Your task to perform on an android device: My wife told me that before purchasing any shirt, compare the price of it with that of other sellers. This Classy Fashionable Men Shirts seems good, and I want to purchase it, but I need to compare its price with other sellers. So compare the price of the Classy Fashionable Men Shirts with other sellers in the Meesho app.
Image 0: 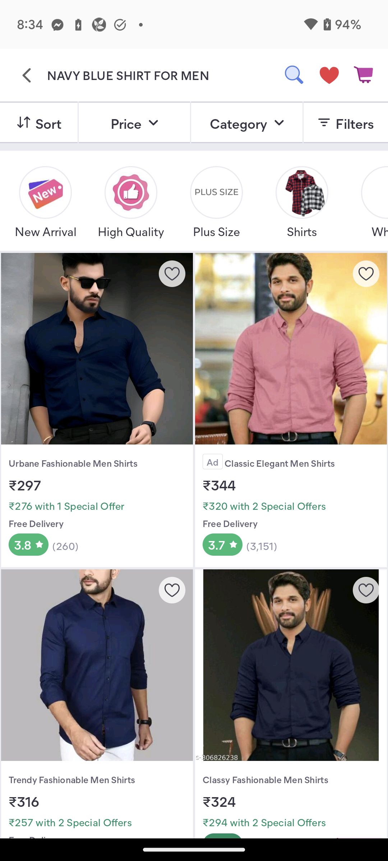
Click on the Classy Fashionable Men Shirts to view the price of other sellers of this product.
Step 0: click (291, 779)
Image 1: 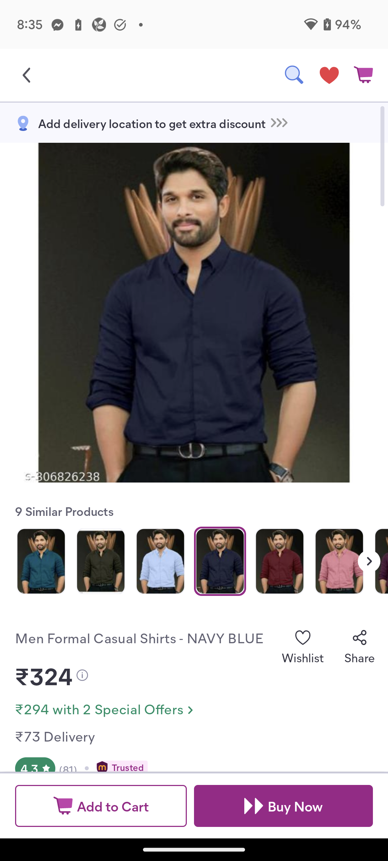
Scroll down to view the price of other sellers of this shirt.
Step 1: scroll down
Image 2: 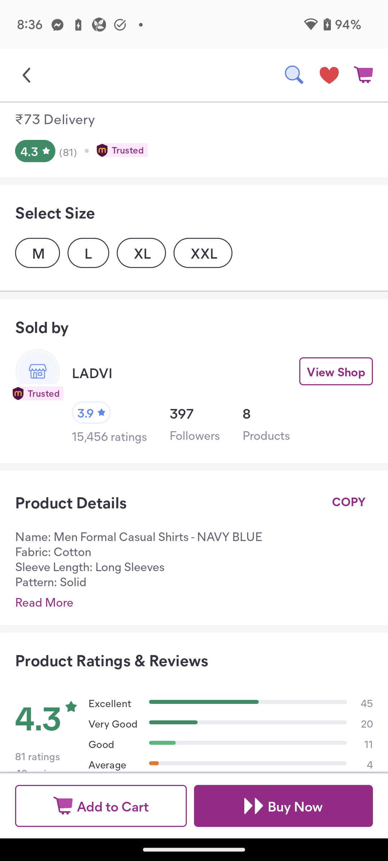
Scroll down to view the price of other sellers of this shirt.
Step 2: scroll down
Image 3: 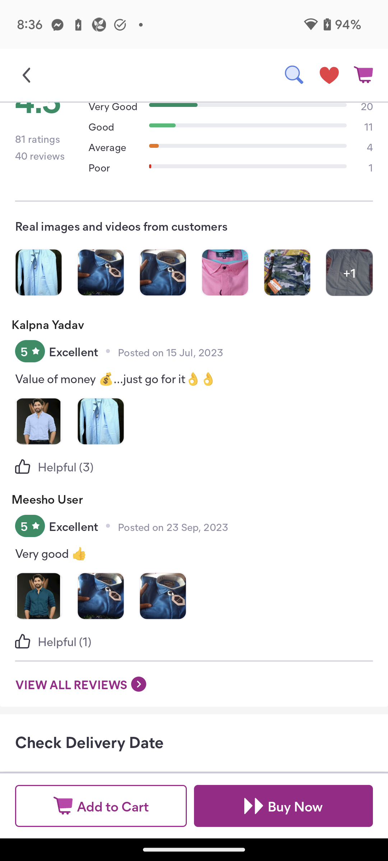
Scroll down to view the price of other sellers of this shirt.
Step 3: scroll down
Image 4: 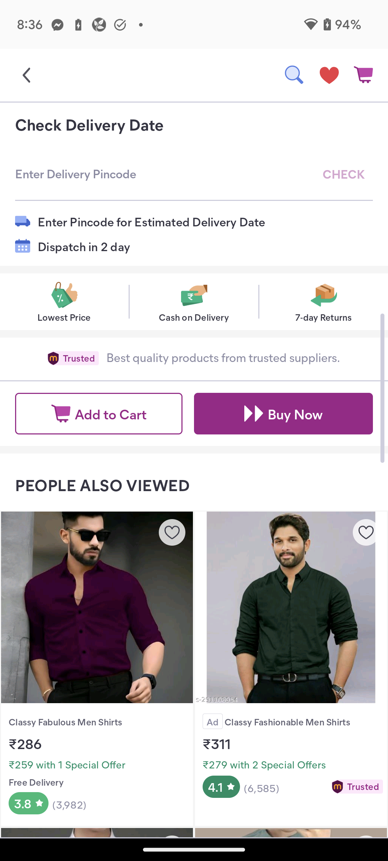
Scroll down to view the price of other sellers of this shirt.
Step 4: scroll down
Image 5: 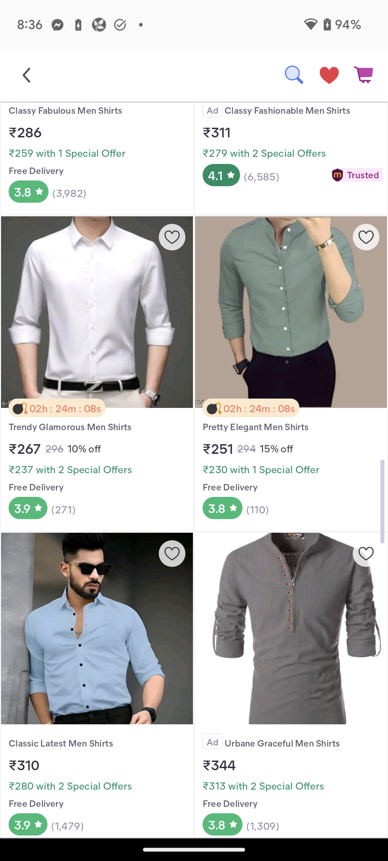
Scroll down to view the price of other sellers of this shirt.
Step 5: scroll down